Your task to perform on an android device: Browse my favorite music artist, "Tito Puente Songs," on the YouTube Music app.
Image 0: 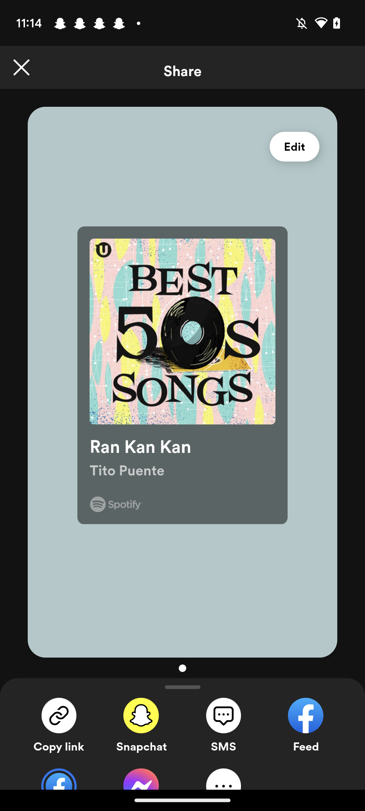
Open the YouTube Music app.
Step 0: open app "YouTube Music"
Image 1: 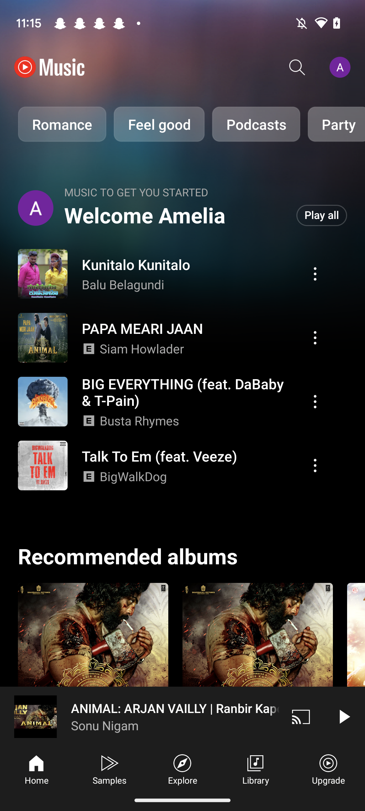
Click on the search icon at the top.
Step 1: click (297, 67)
Image 2: 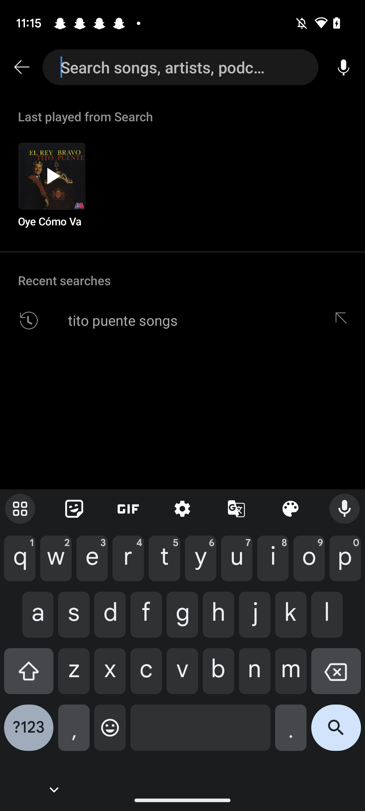
Type "Tito Puente songs" in the search box.
Step 2: type "Tito Puente songs"
Image 3: 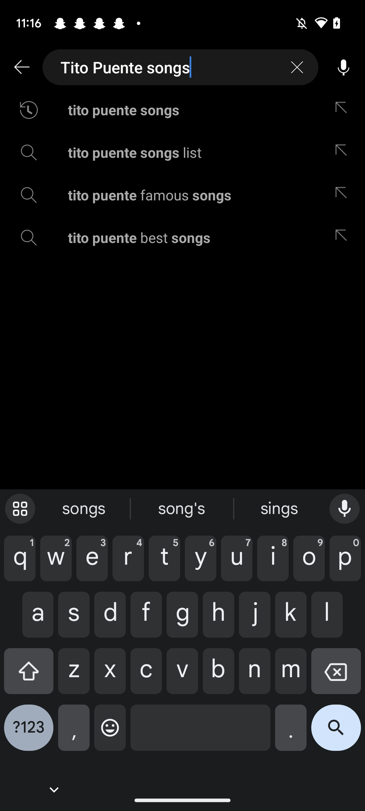
Click on the search icon at the bottom right corner of the keyboard.
Step 3: click (343, 717)
Image 4: 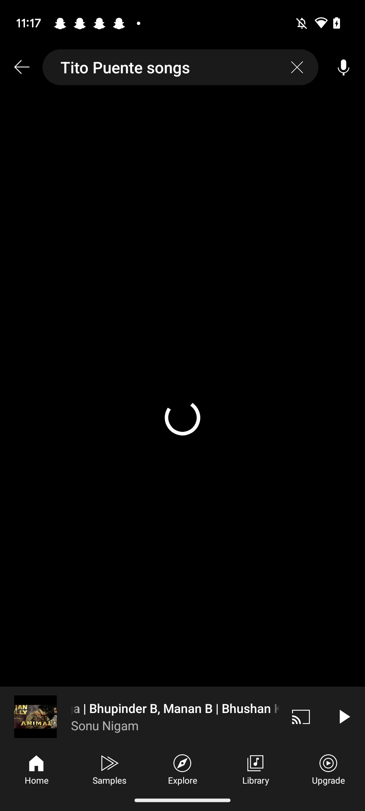
Click on the search icon at the bottom right corner of the keyboard.
Step 4: wait